Your task to perform on an android device: I want to share this recipe with my friend Naomi Rousseau on her Gmail ID, naomi.rousseau@example.com
Image 0: 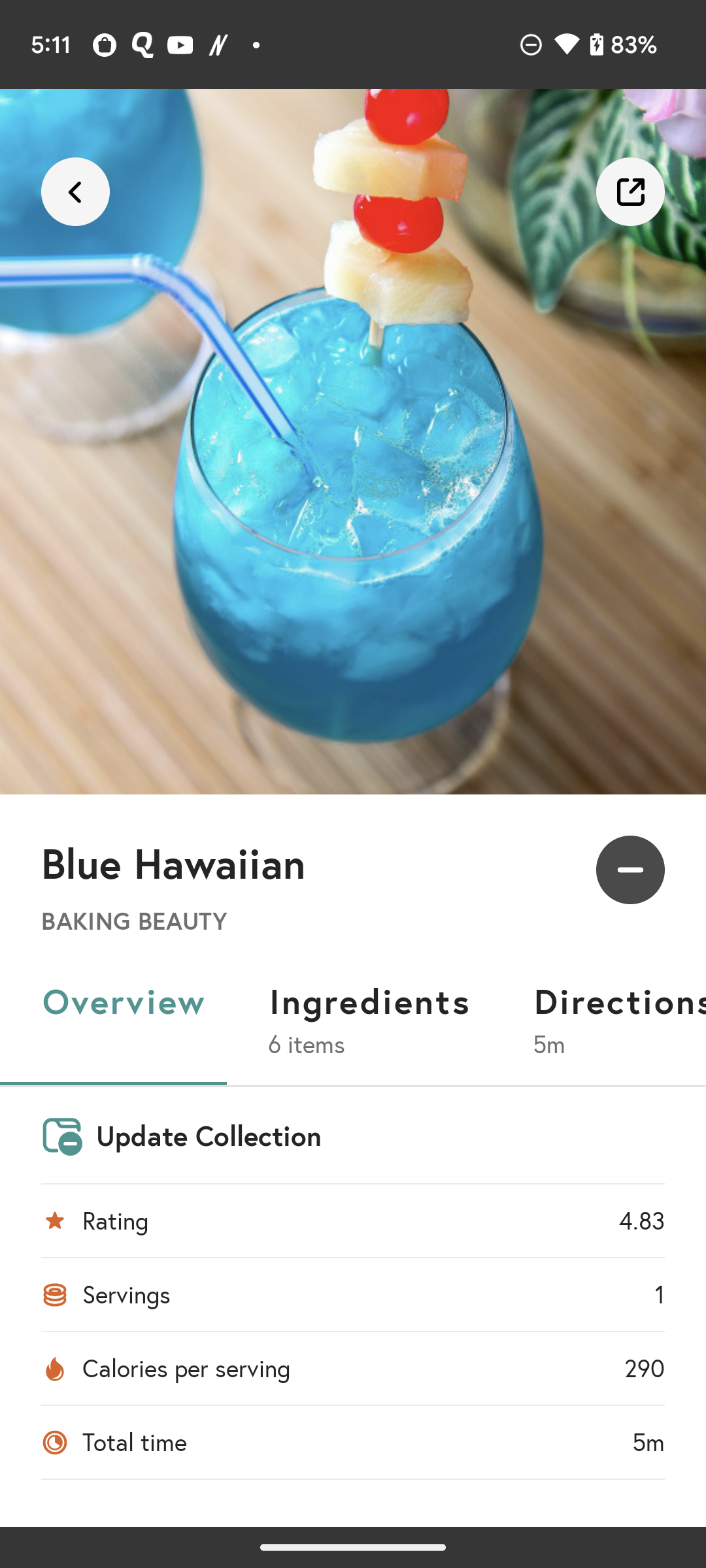
Click on the share icon at the top right of the screen
Step 0: click (633, 181)
Image 1: 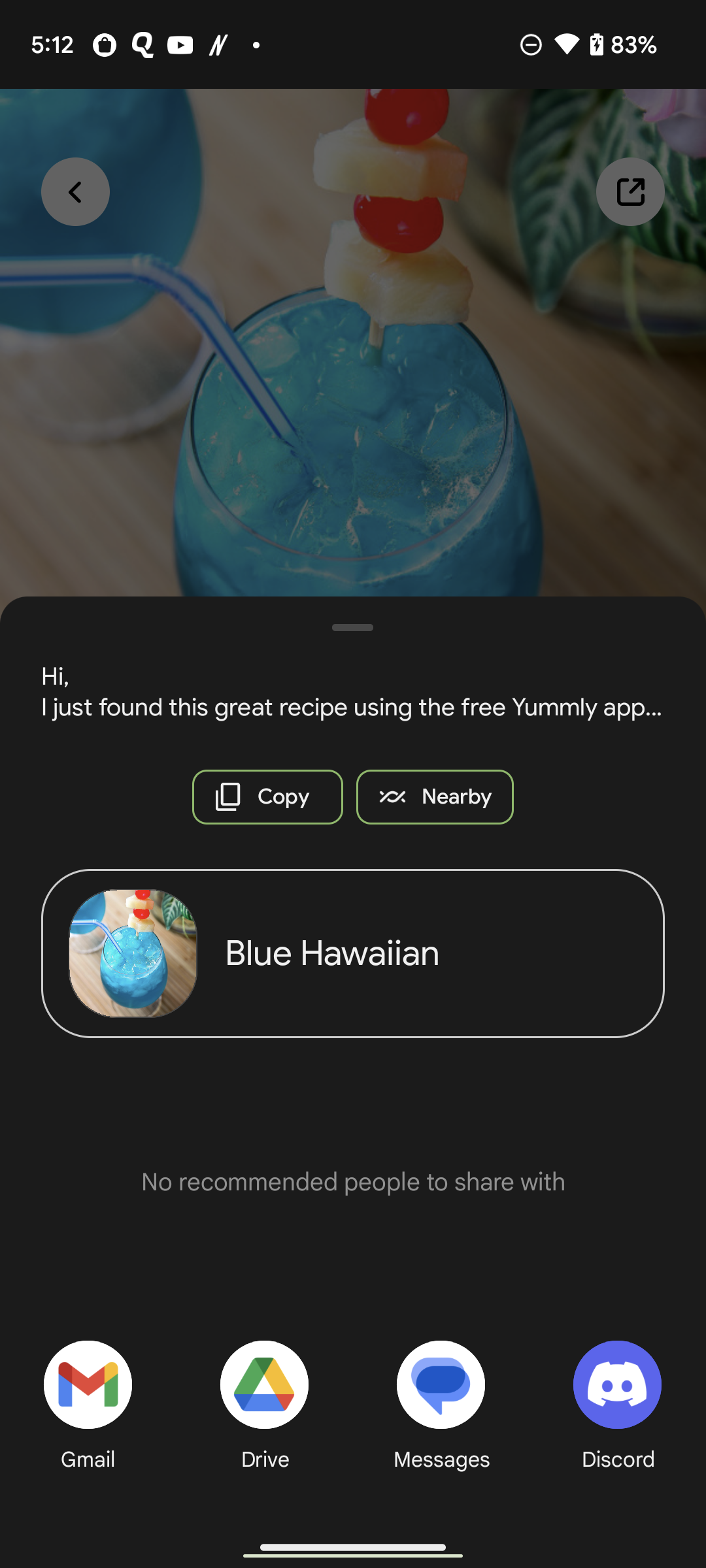
Click on the Gmail icon option 
Step 1: click (97, 1403)
Image 2: 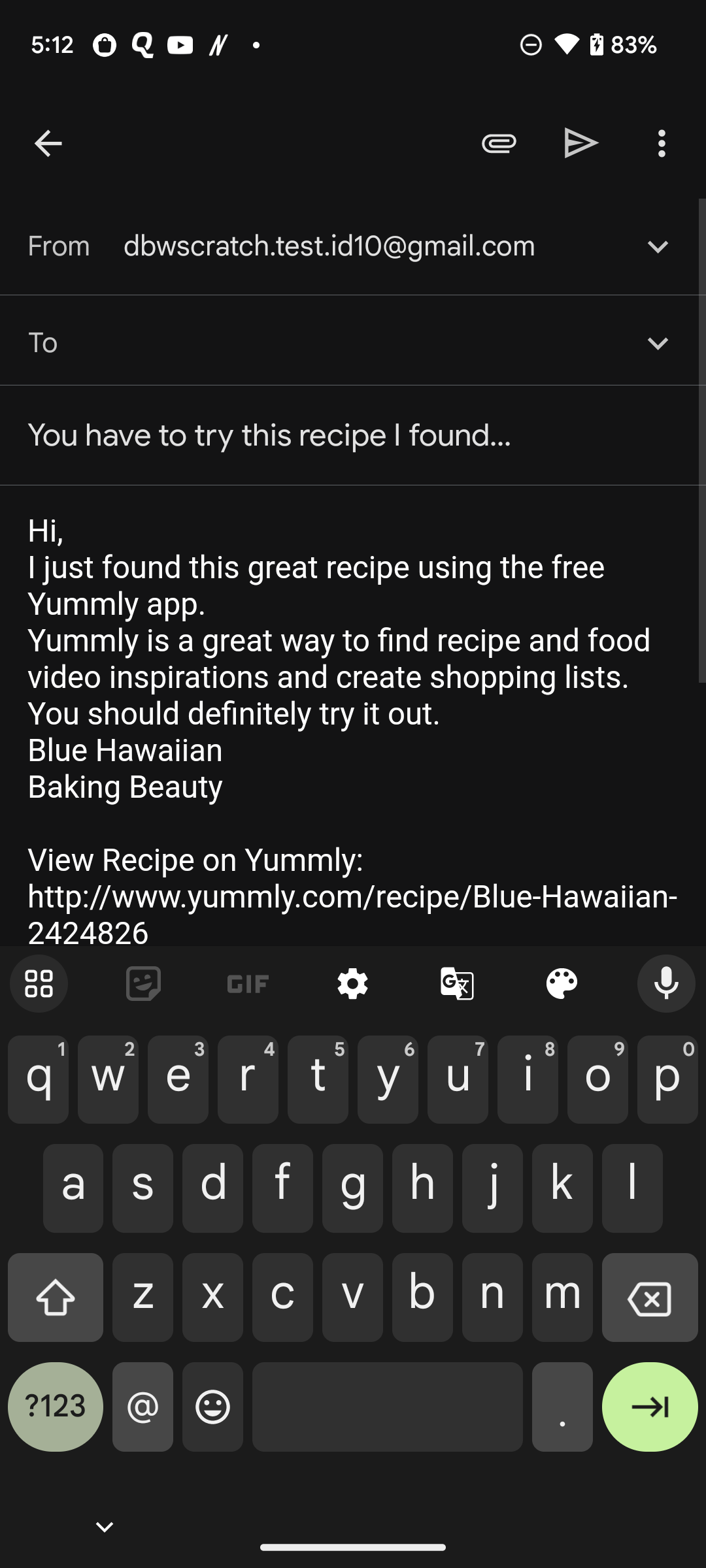
Type naomi.rousseau@example.com in To bar
Step 2: type "naomi.rousseau@example.com"
Image 4: 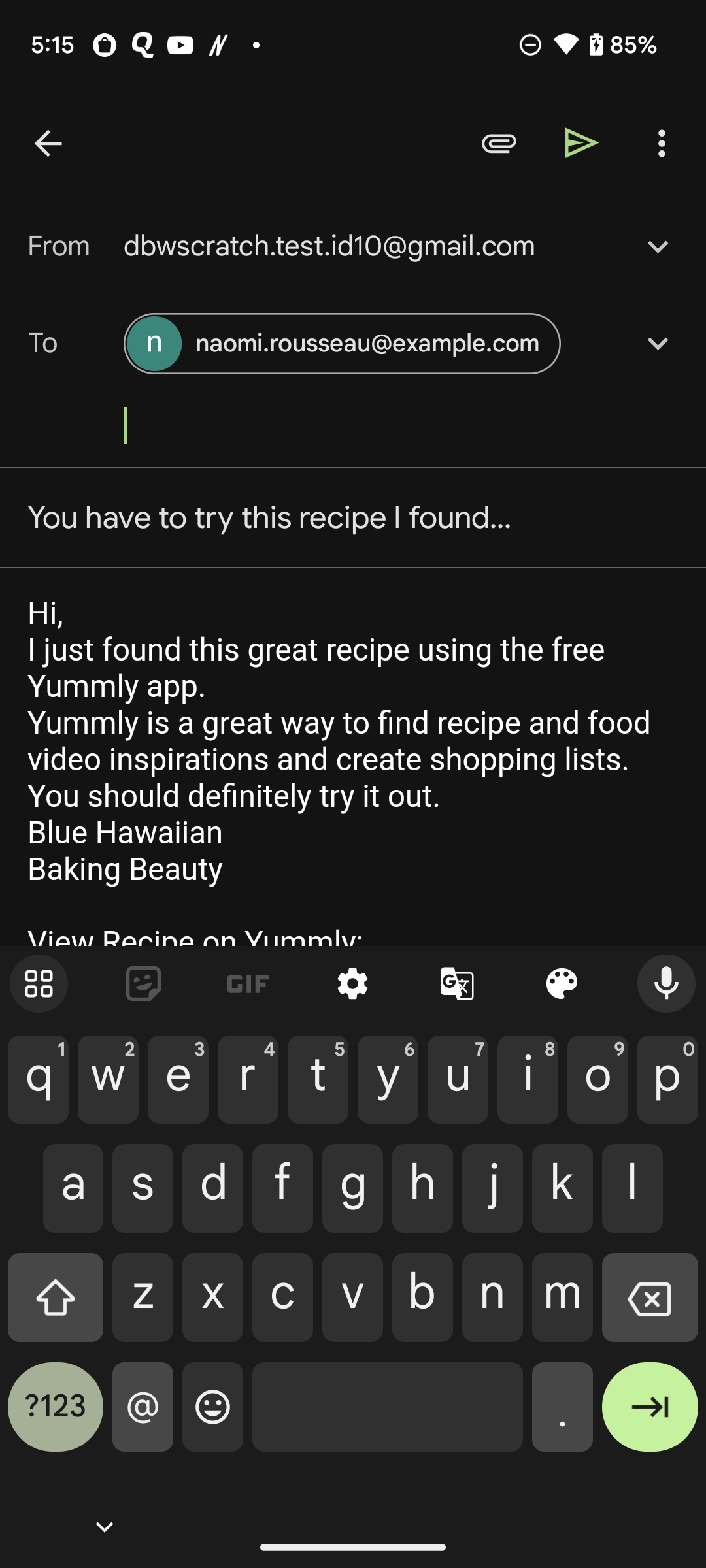
Click on the right arrow at the top of the screen
Step 4: click (582, 142)